Your task to perform on an android device: Open The Clock app and add a 2-minute timer to the 10-minute timer.
Image 0: 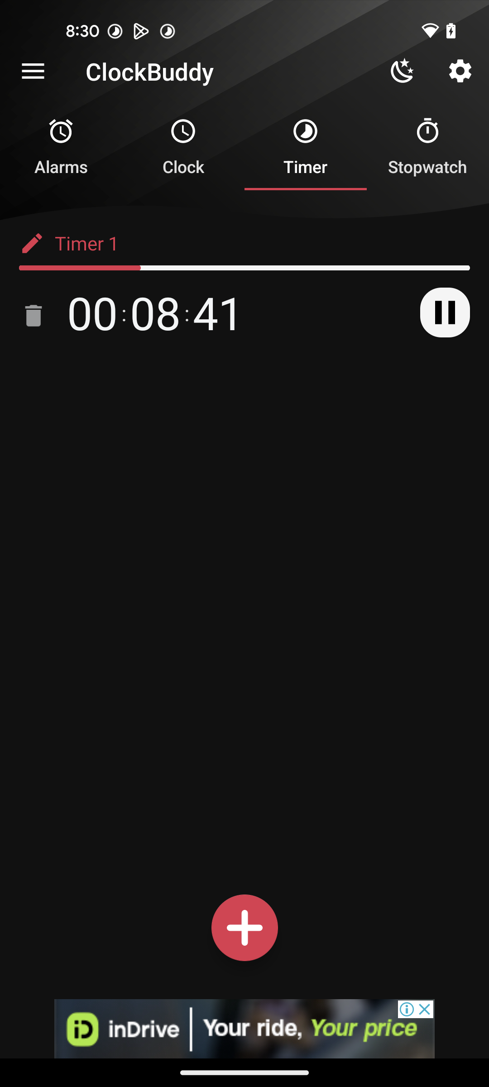
Open The Clock app
Step 0: open app "The Clock"
Image 1: 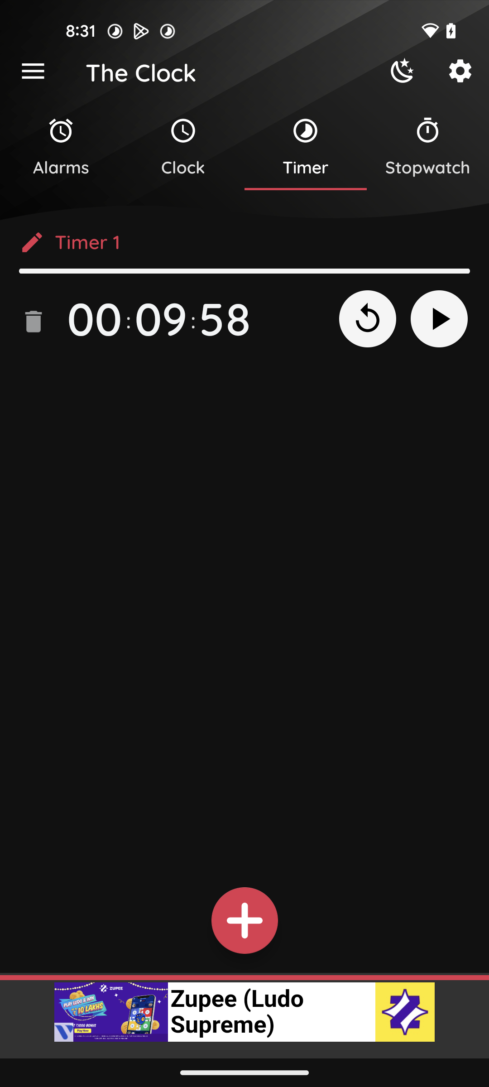
Click on the reset icon
Step 1: click (365, 317)
Image 2: 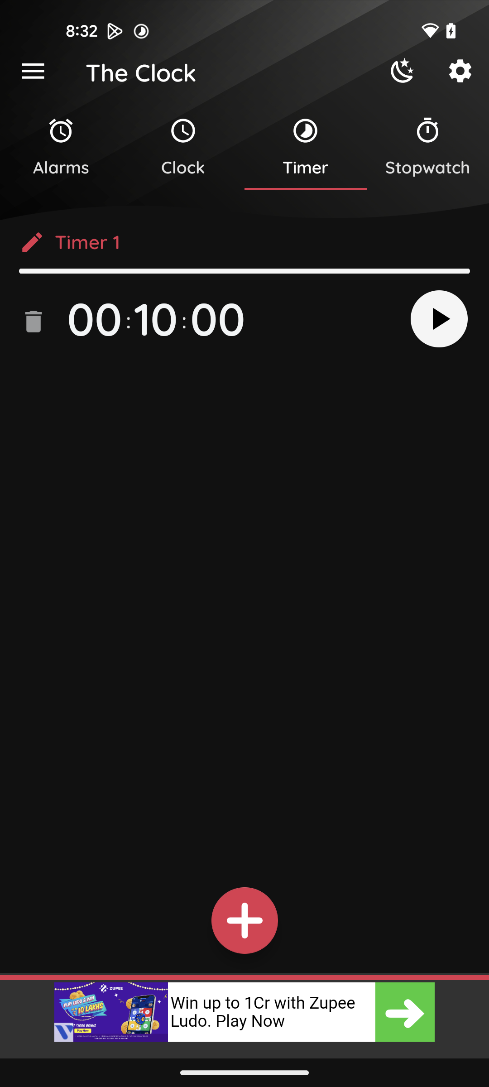
Click on the 10-minute timer
Step 2: click (156, 318)
Image 3: 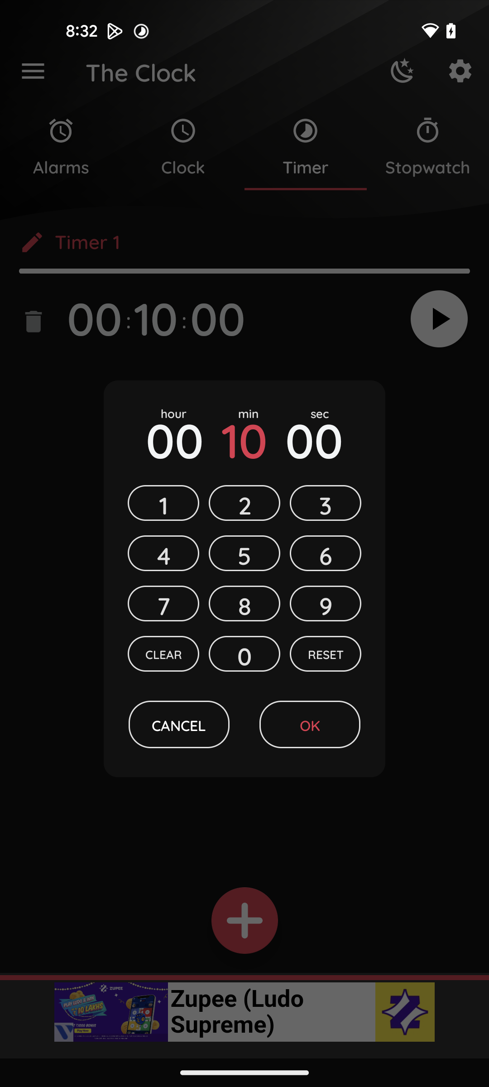
Click on 10 min section
Step 3: click (244, 438)
Image 4: 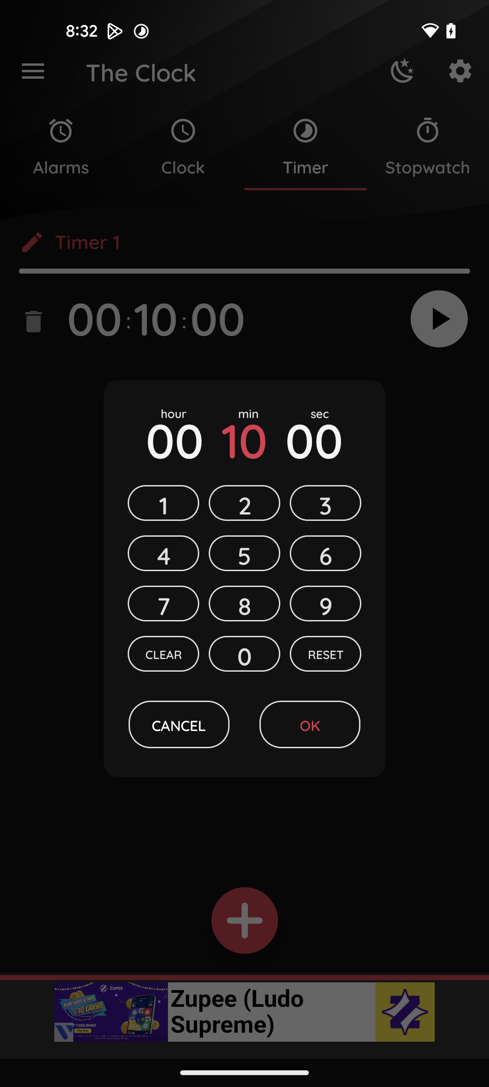
Add 2-minute timer to the 10-minute timer
Step 4: click (163, 503)
Image 5: 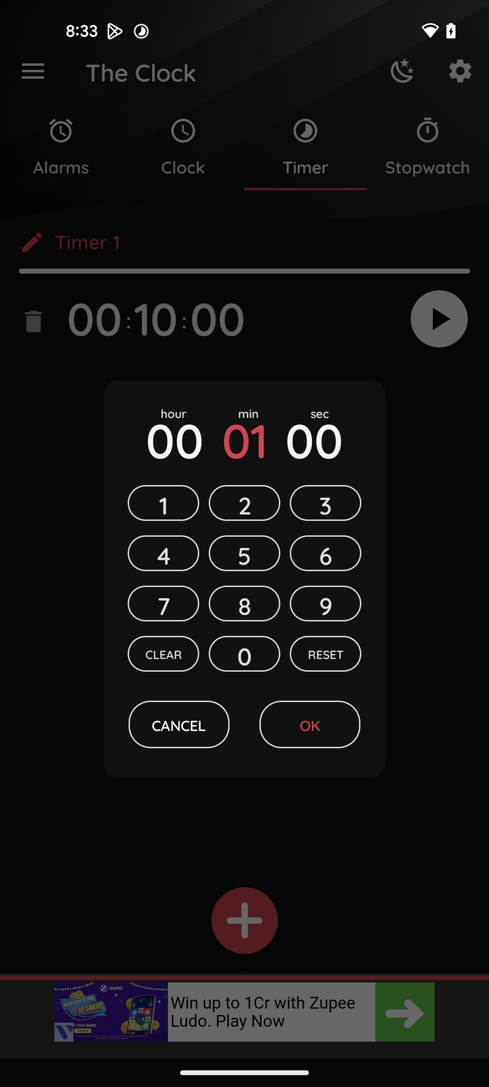
Add 2-minute timer to the 10-minute timer
Step 5: click (244, 503)
Image 6: 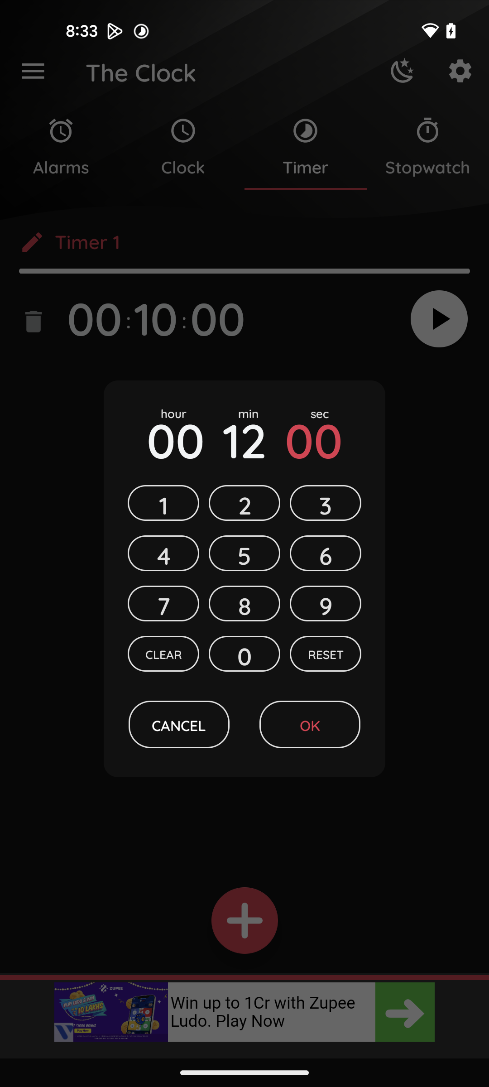
Click on the OK button
Step 6: click (310, 724)
Image 7: 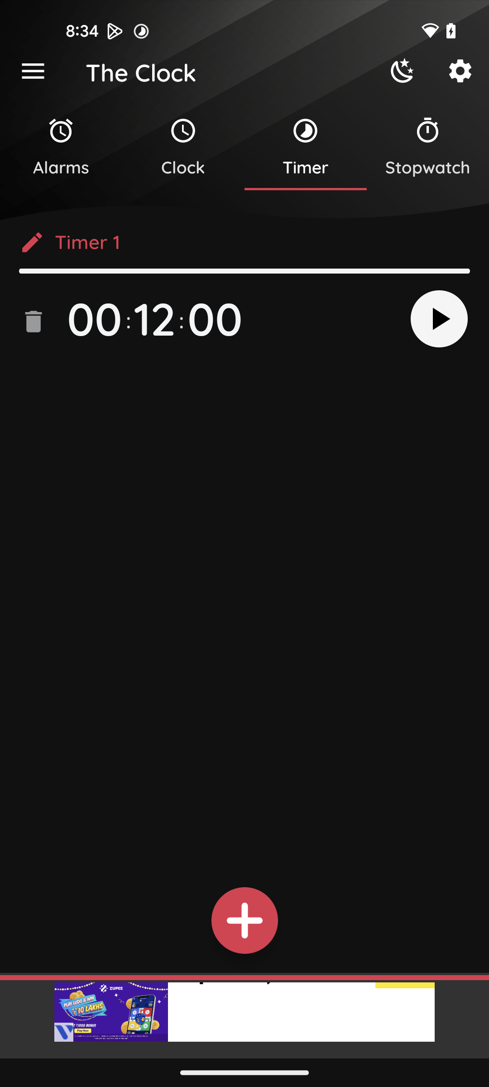
Click on the start button 
Step 7: click (435, 322)